Your task to perform on an android device: Open the Myntra app, search for One Plus Nord Buds 2 ANC, and then select the product.
Image 1: 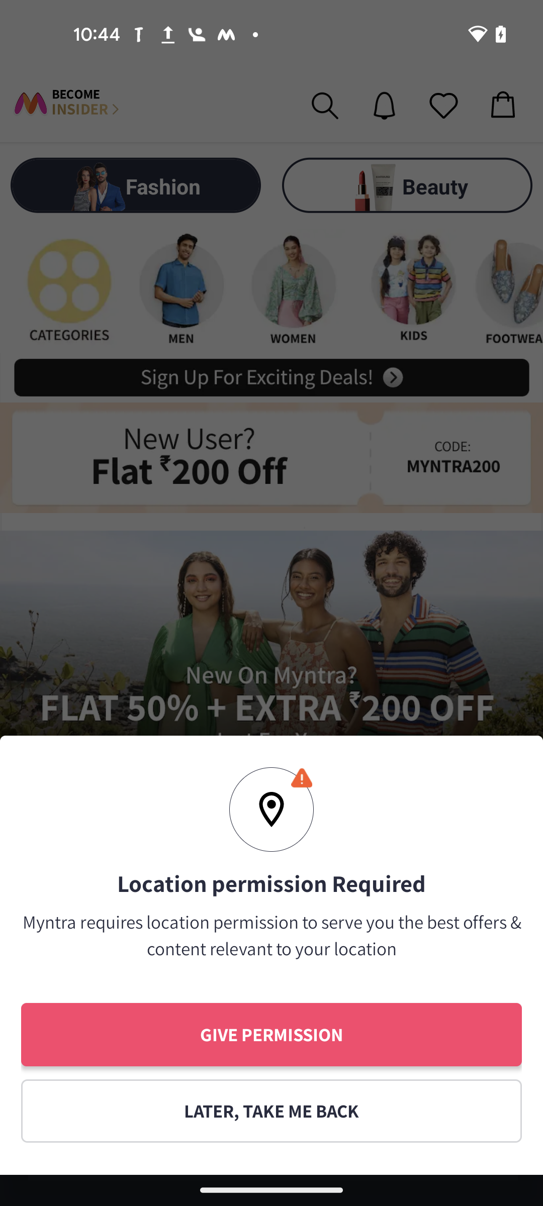
Click on later, take me back button
Step 1: click (271, 1111)
Image 2: 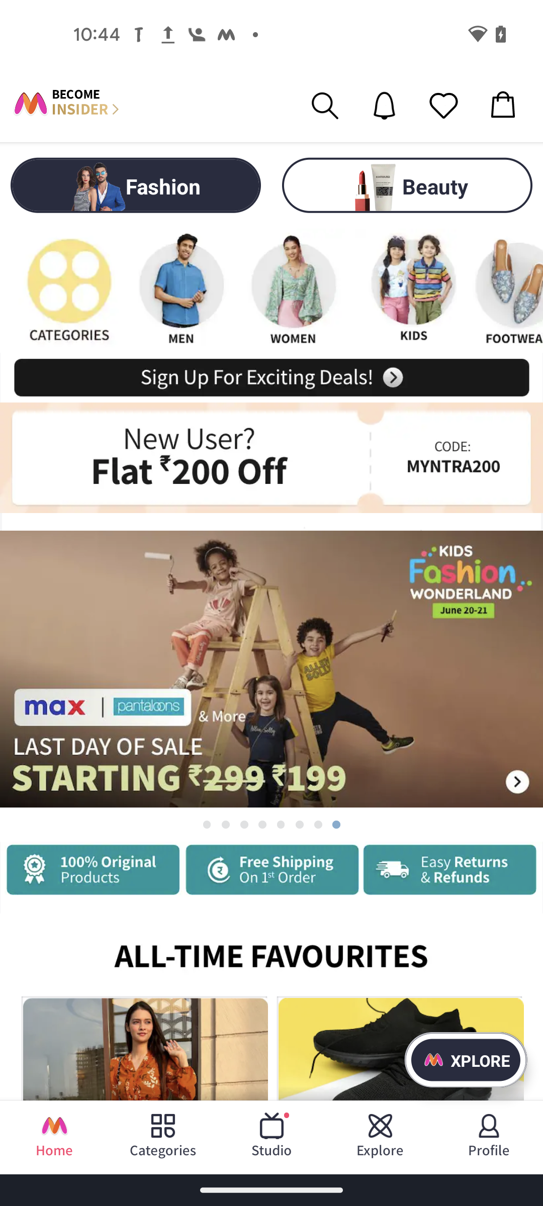
Go to search icon
Step 2: click (325, 106)
Image 3: 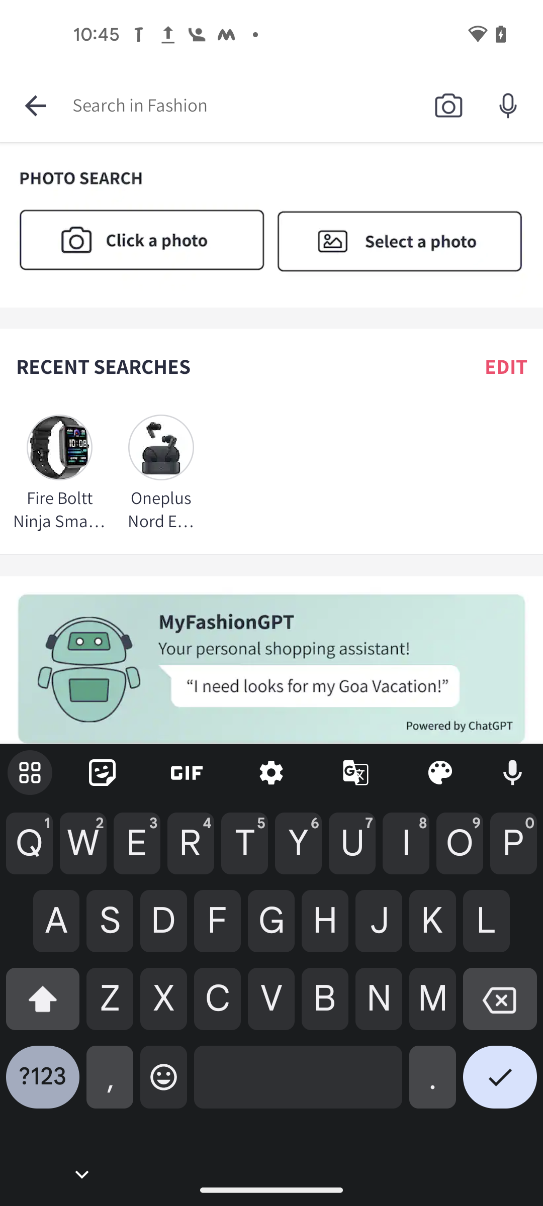
click on the search bar 
Step 3: click (243, 106)
Image 4: 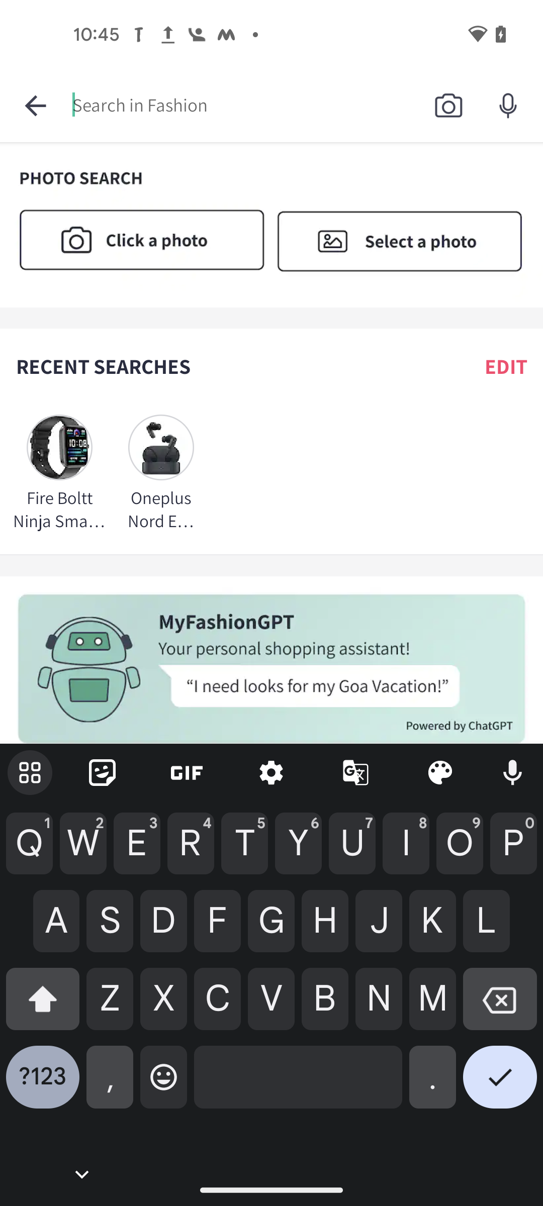
search One Plus Nord Buds 2 ANC
Step 4: wait
Image 5: 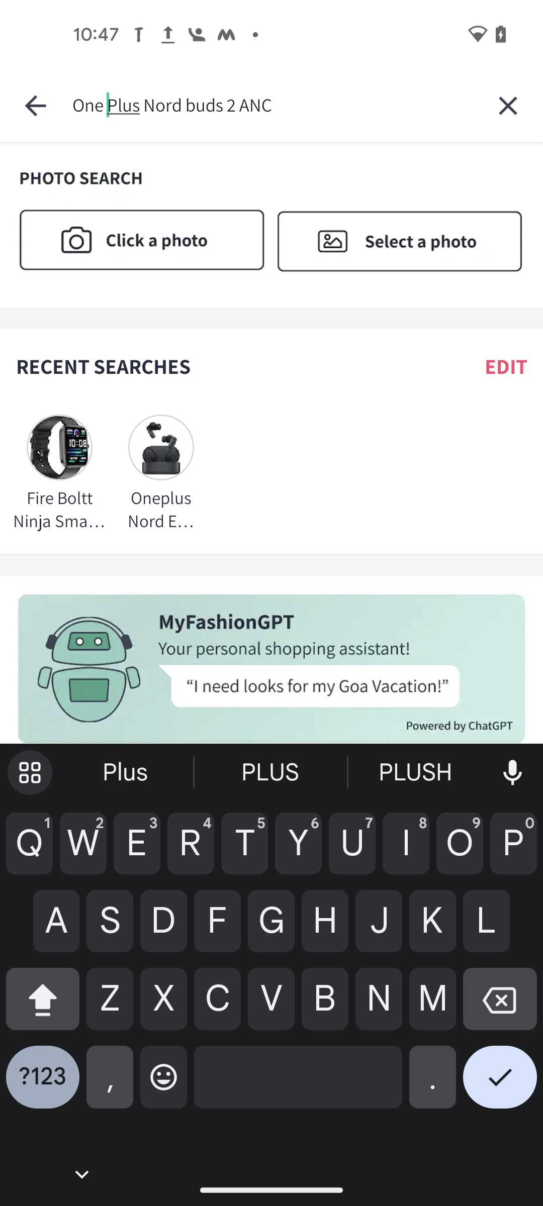
Click on the tick icon
Step 5: click (500, 1084)
Image 6: 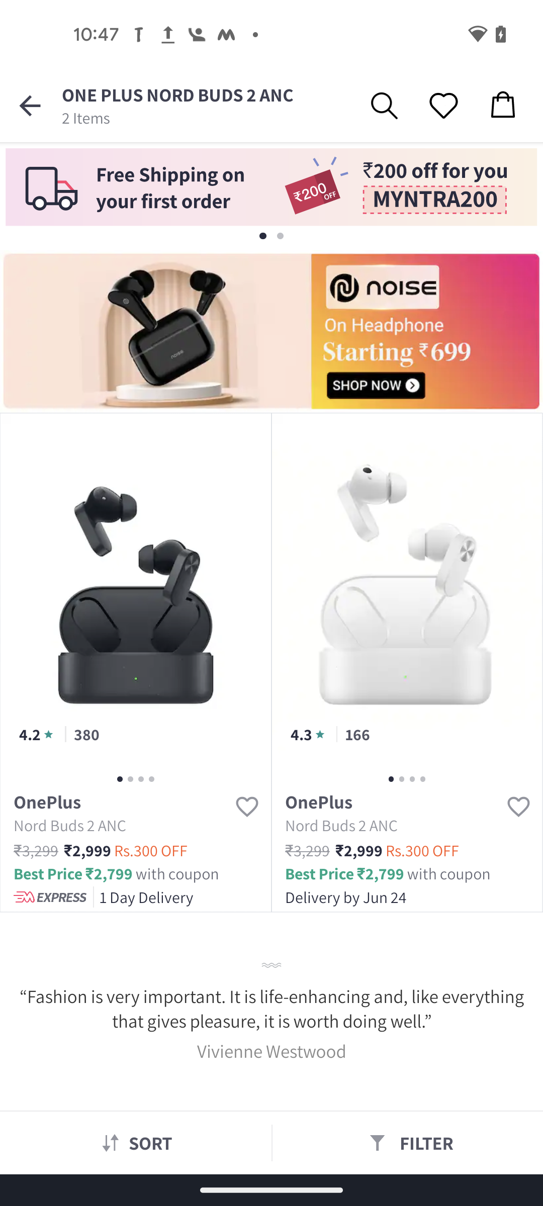
open the first result
Step 6: click (135, 593)